Your task to perform on an android device:  Open the CarGuru app & search the car Toyota Fortuner
Image 0: 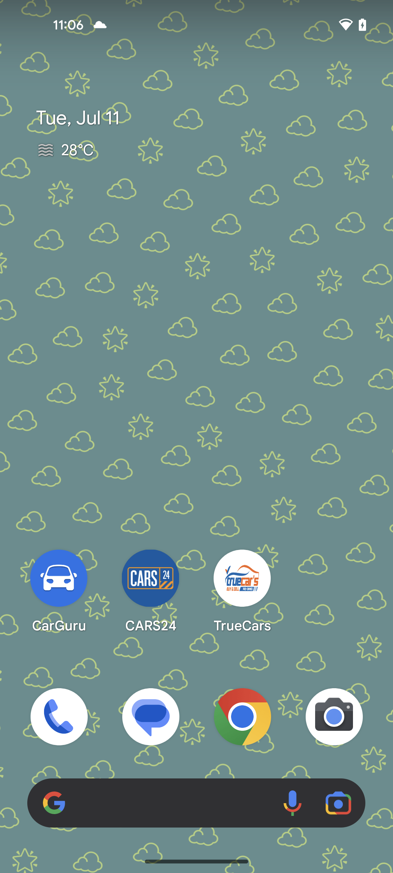
open the CarGuru app
Step 0: open app "CarGuru"
Image 1: 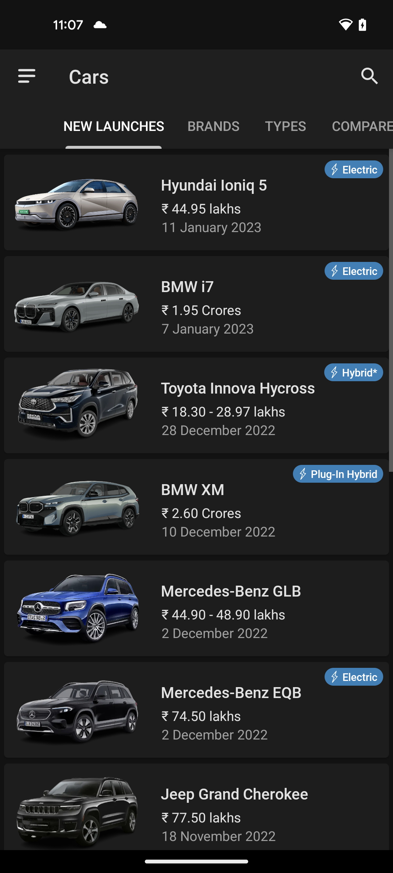
click on the search icon at the top right corner of the screen
Step 1: click (370, 76)
Image 2: 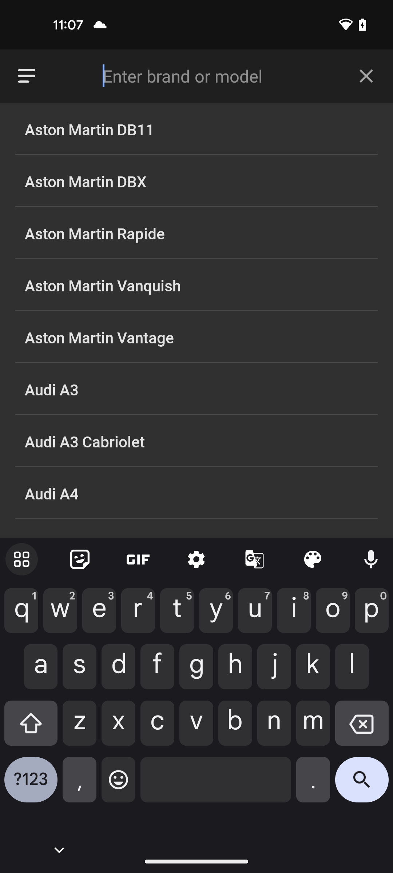
enter the car name Toyota Fortuner
Step 2: type "Toyota Fortuner"
Image 3: 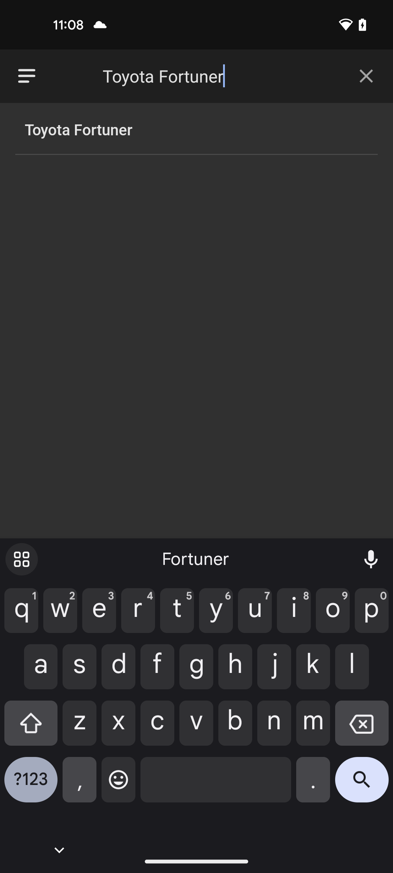
click on the search icon at the bottom right corner of the screen
Step 3: click (362, 785)
Image 4: 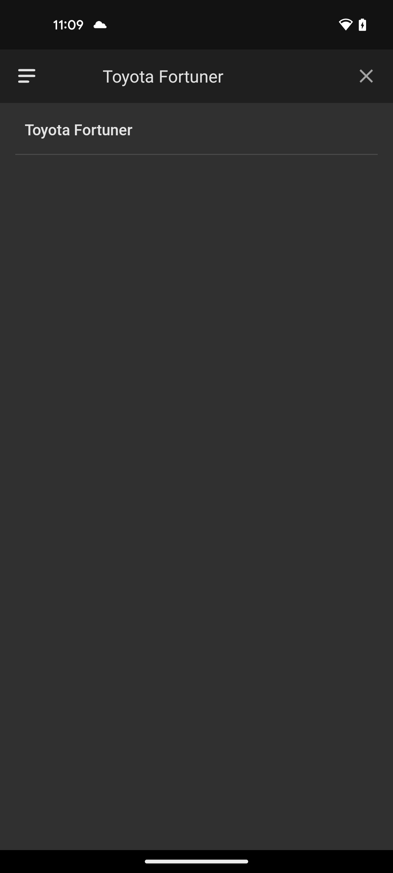
click on the suggested car name
Step 4: click (196, 129)